Your task to perform on an android device: In the Google slides App, I want to add the text as "To the most beautiful woman who has given me the most beautiful life, a very happy anniversary."  to the first slide of the Flash card Presentation. 
Image 0: 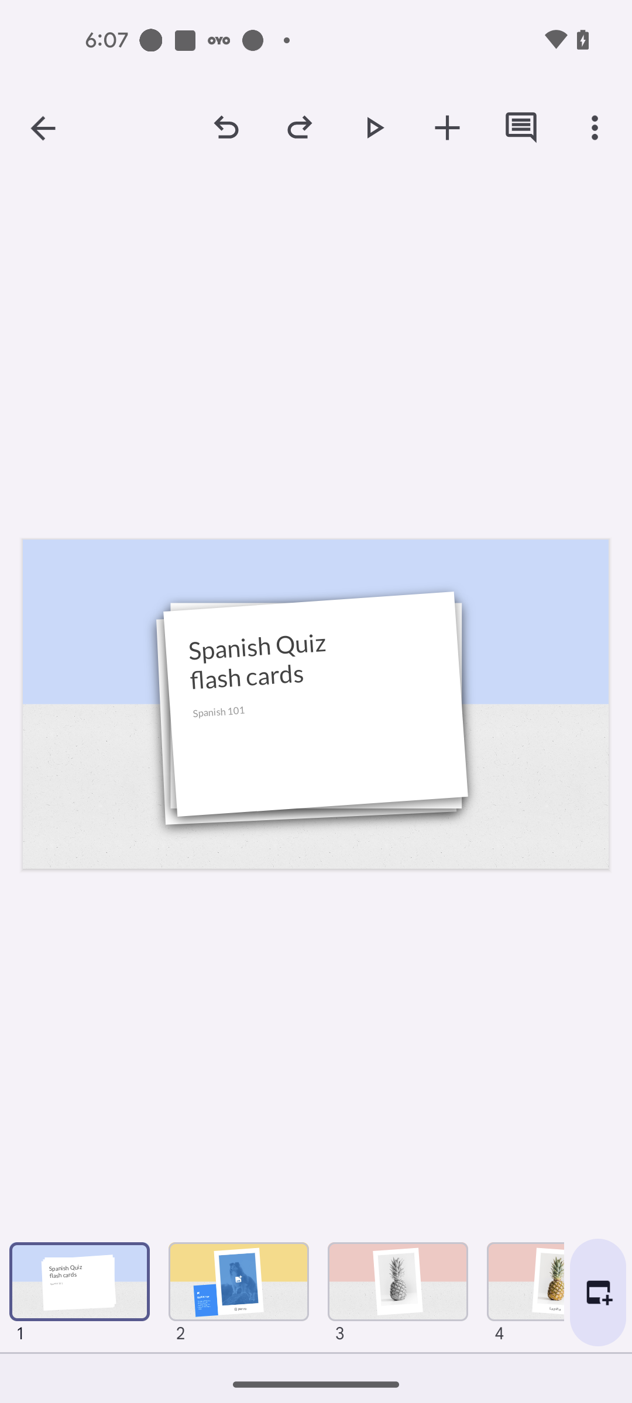
Click on the Plus icon at the top of the screen
Step 0: click (447, 127)
Image 1: 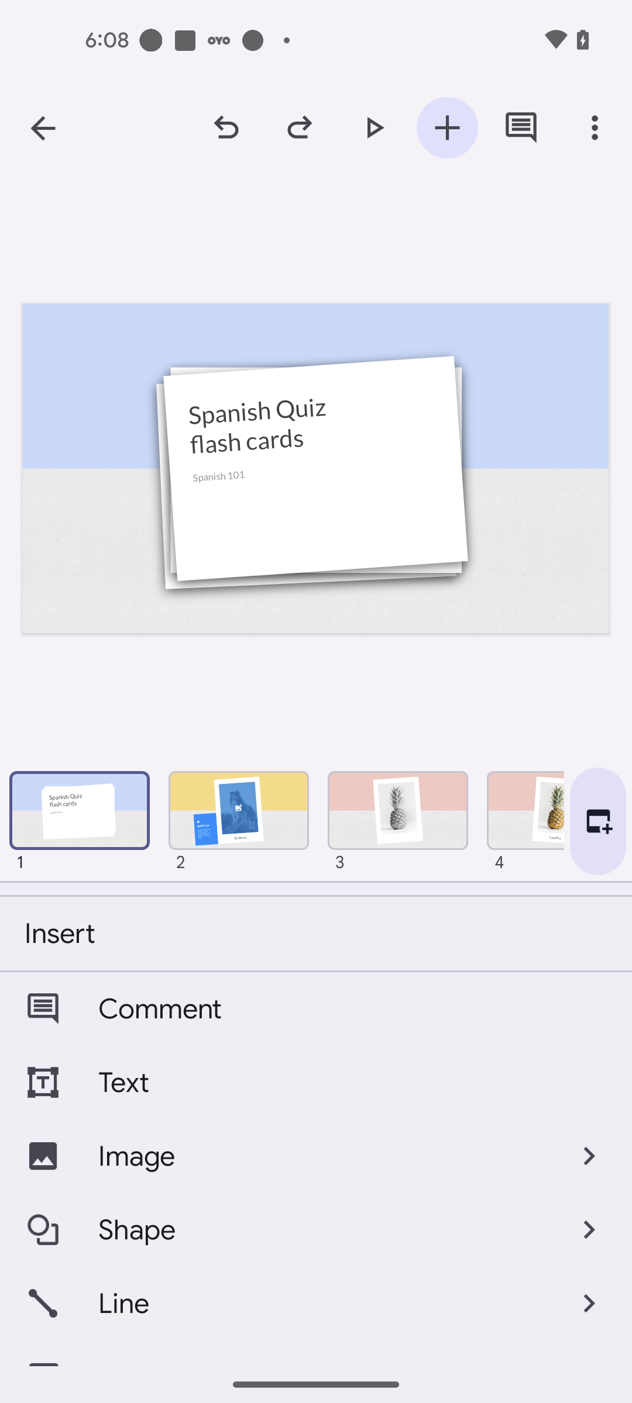
Click on the Text option
Step 1: click (353, 1083)
Image 2: 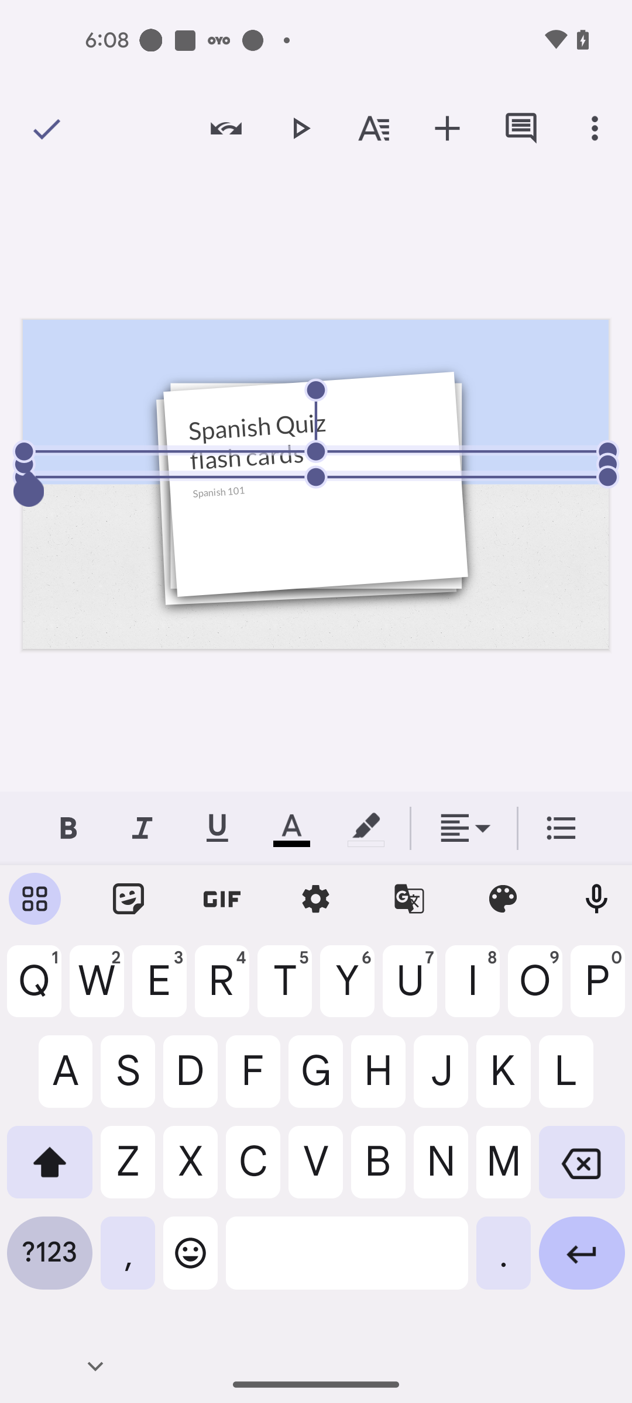
Add the text in the slide as "To the most beautiful woman who has given me the most beautiful life, a very happy anniversary."
Step 2: type "To the most beautiful woman who has given me the most beautiful life, a very happy anniversary"
Image 3: 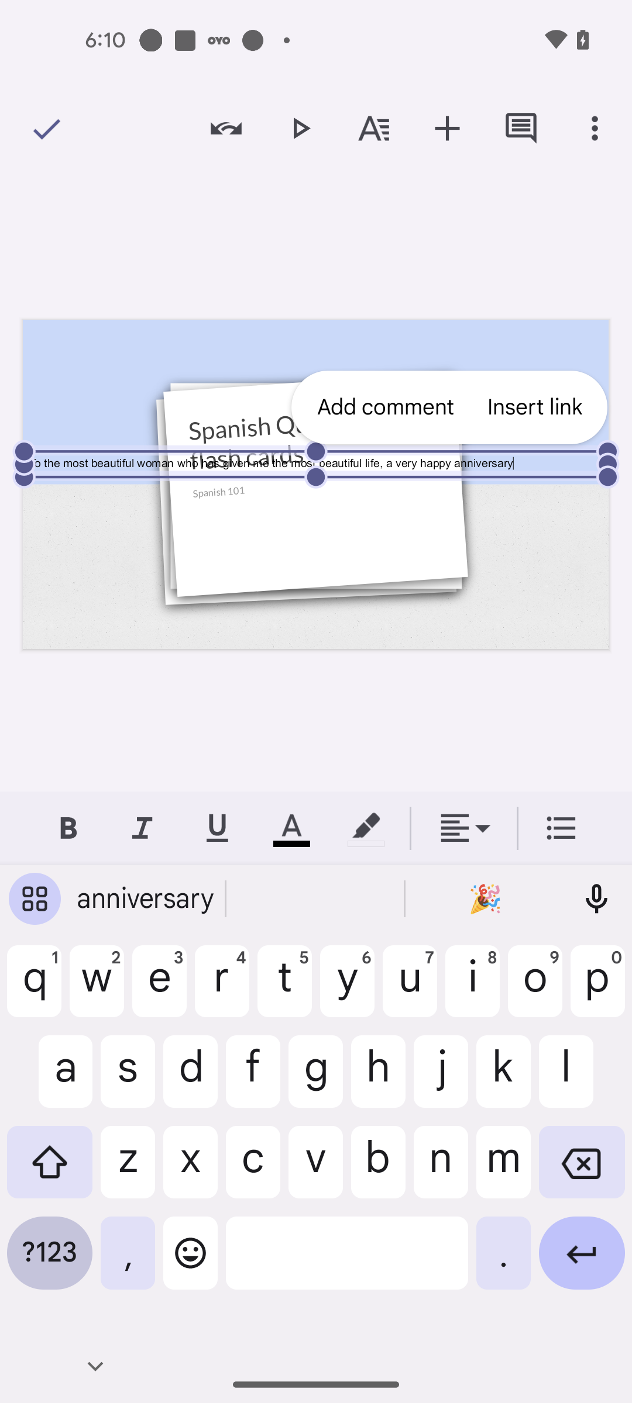
Click on the Tick icon at the top left corner of the screen
Step 3: click (43, 128)
Image 4: 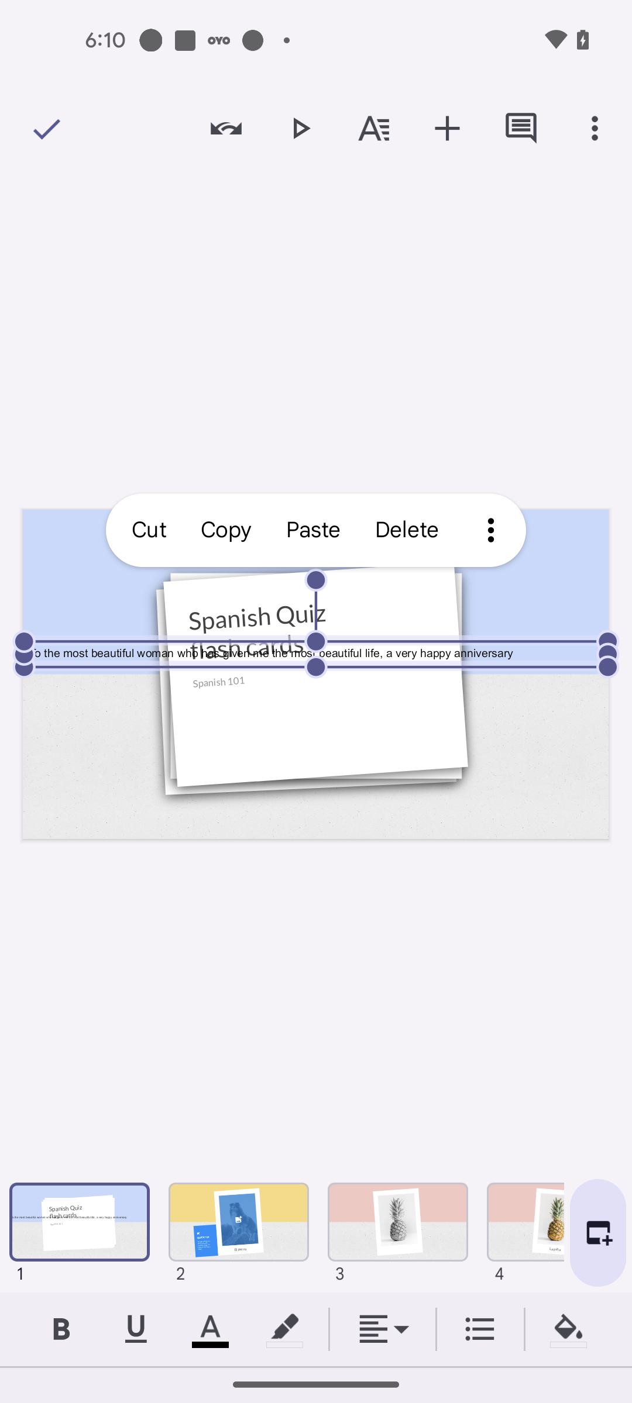
Click on the Tick icon at the top left corner of the screen
Step 4: click (43, 128)